Your task to perform on an android device: I want to edit the reminder to buy new Balance hiking shoes with a reminder date of December 21st on the To Do List app.
Image 0: 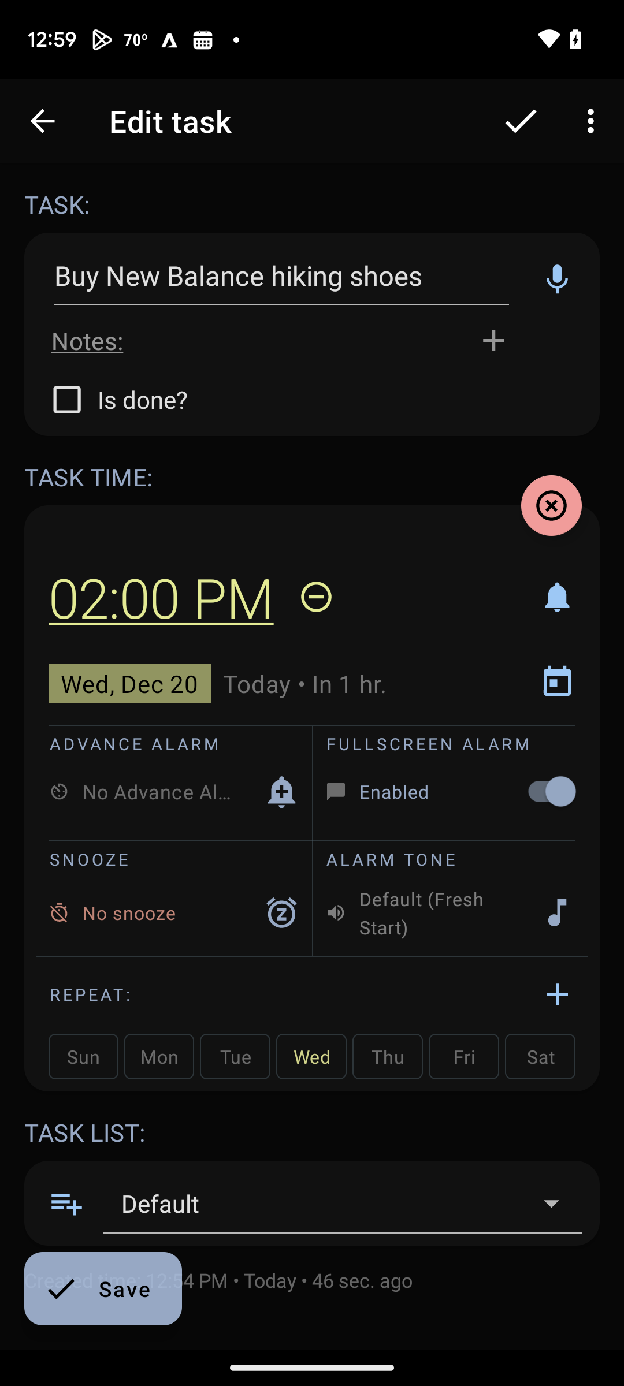
Click on the date
Step 0: click (557, 682)
Image 1: 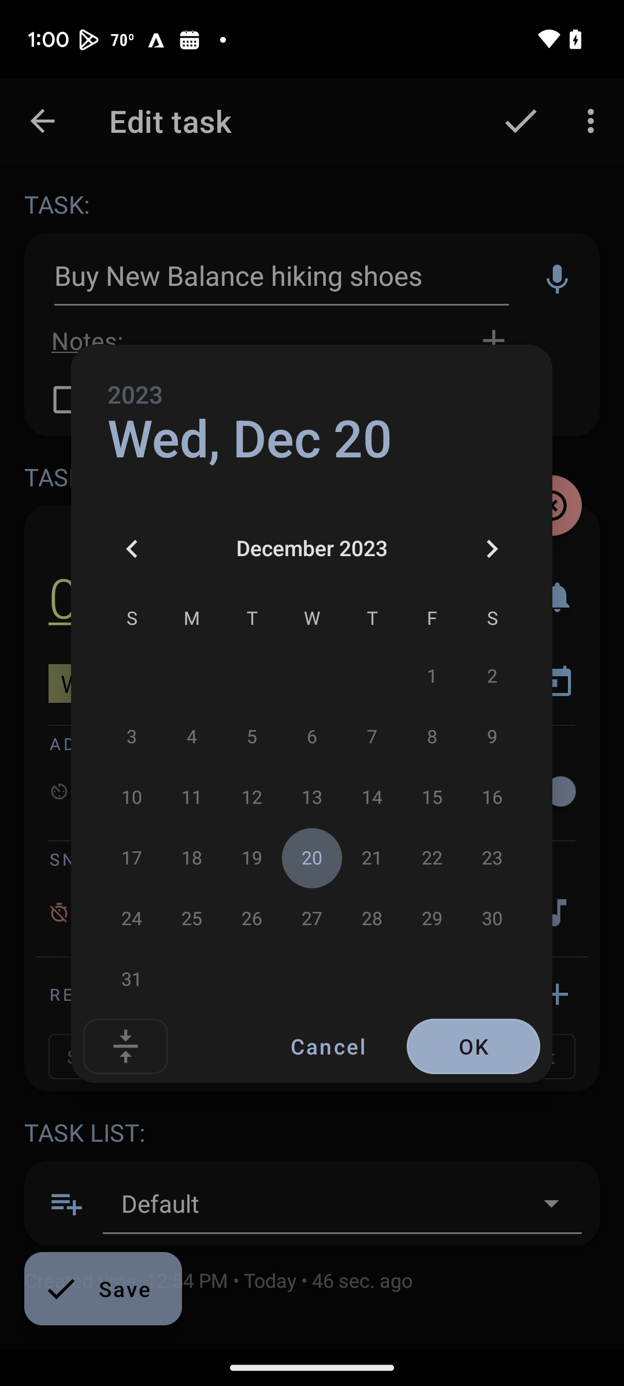
Select 21st December
Step 1: click (372, 858)